Your task to perform on an android device: Track the status of the ACL American Eagle cruise on the CruiseMapper app.
Image 0: 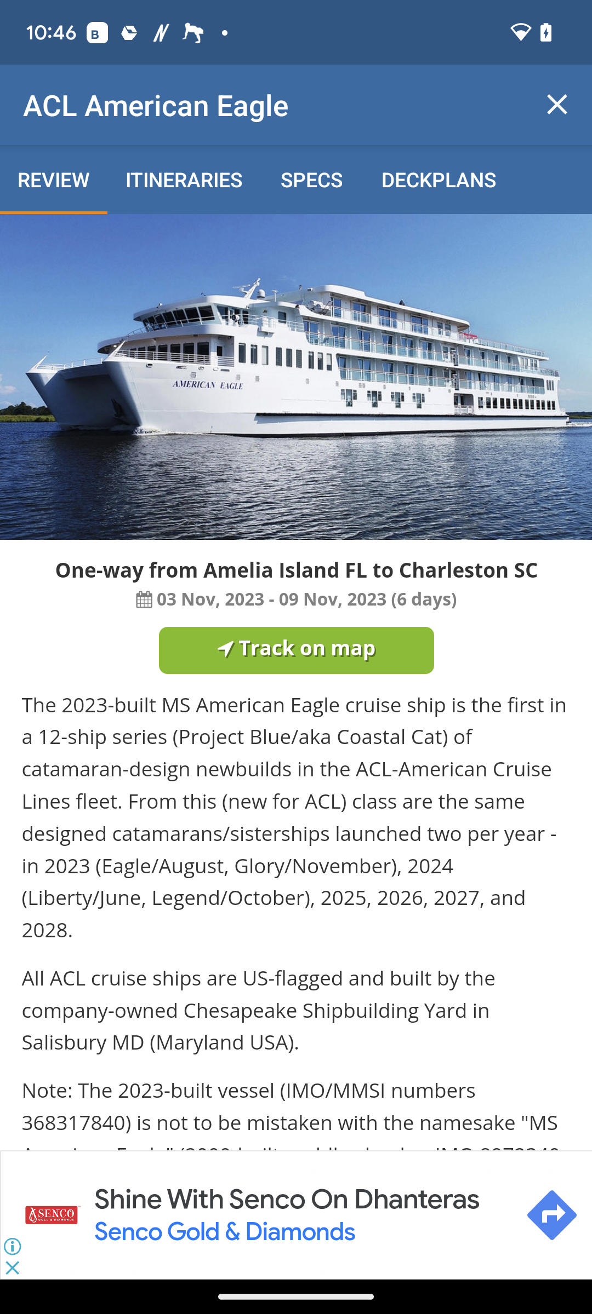
Click on itineraries at the top of the screen.
Step 0: click (184, 179)
Image 1: 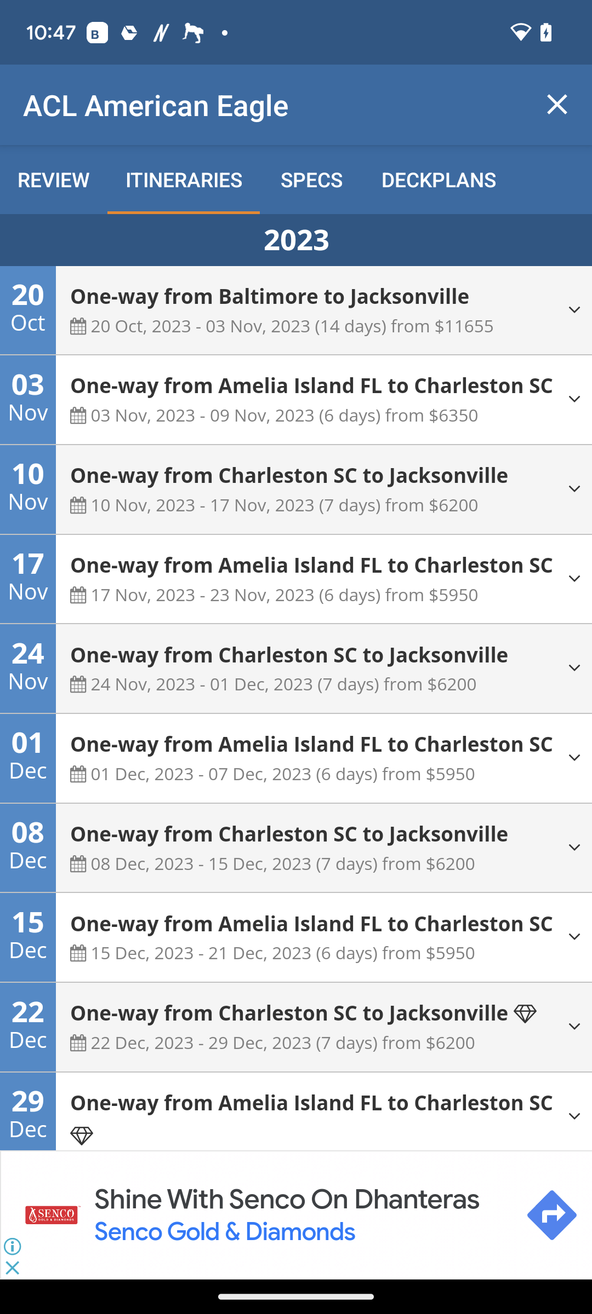
Click on the second drop-down icon on the right side of the screen. 
Step 1: click (319, 386)